Your task to perform on an android device: In the Office Suite Pro app, share a skill training document as a PDF attachment using Gmail.
Image 1: 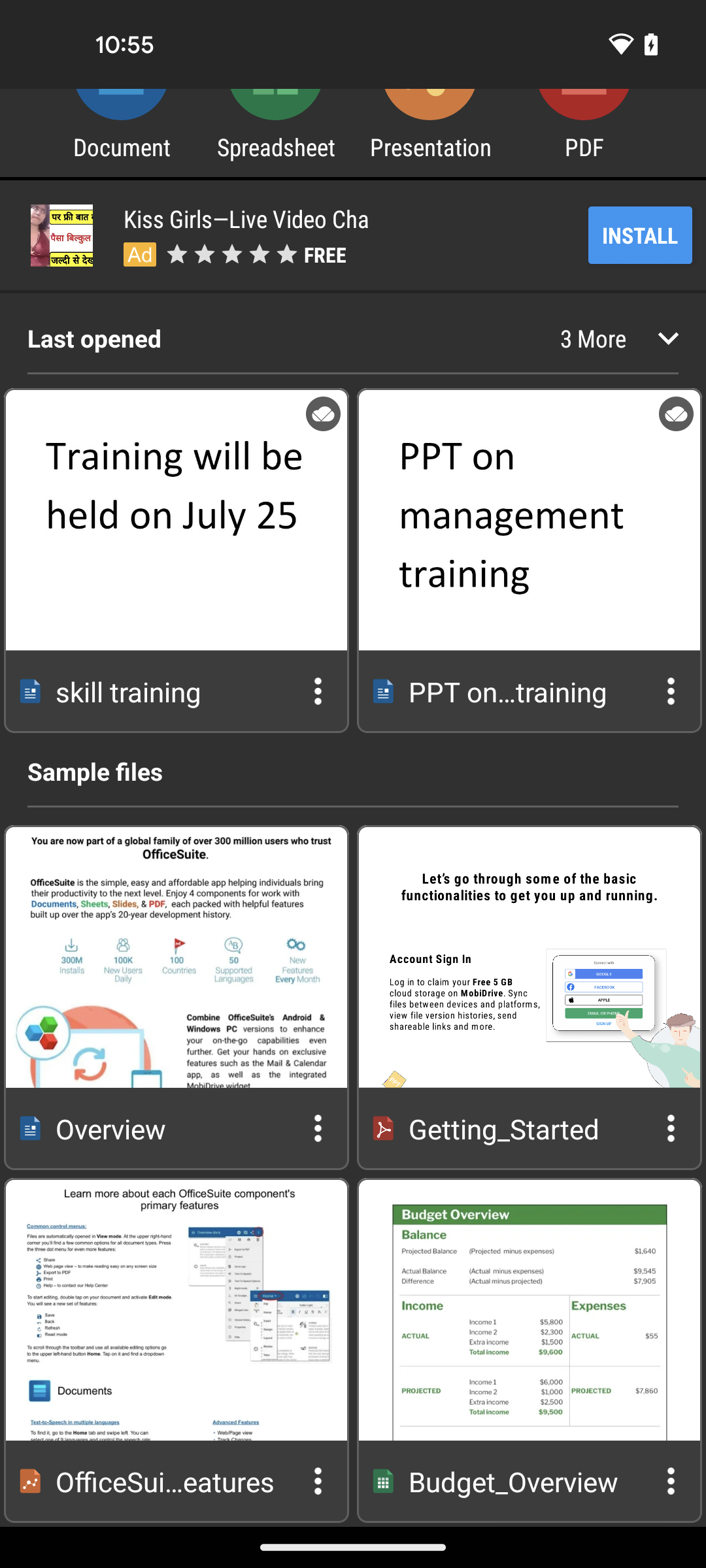
Click on three dots of skill training document
Step 1: click (317, 691)
Image 2: 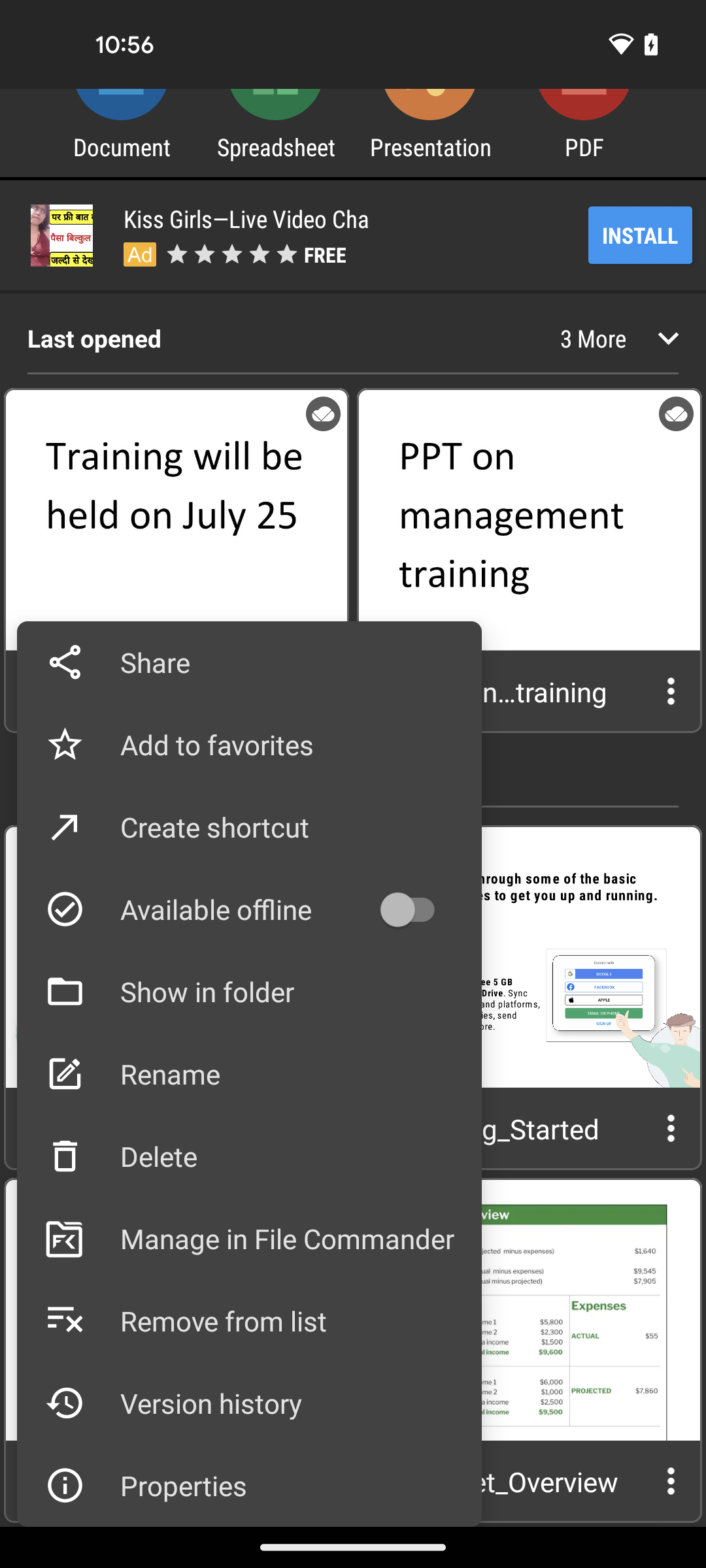
Click on the share option
Step 2: click (249, 662)
Image 3: 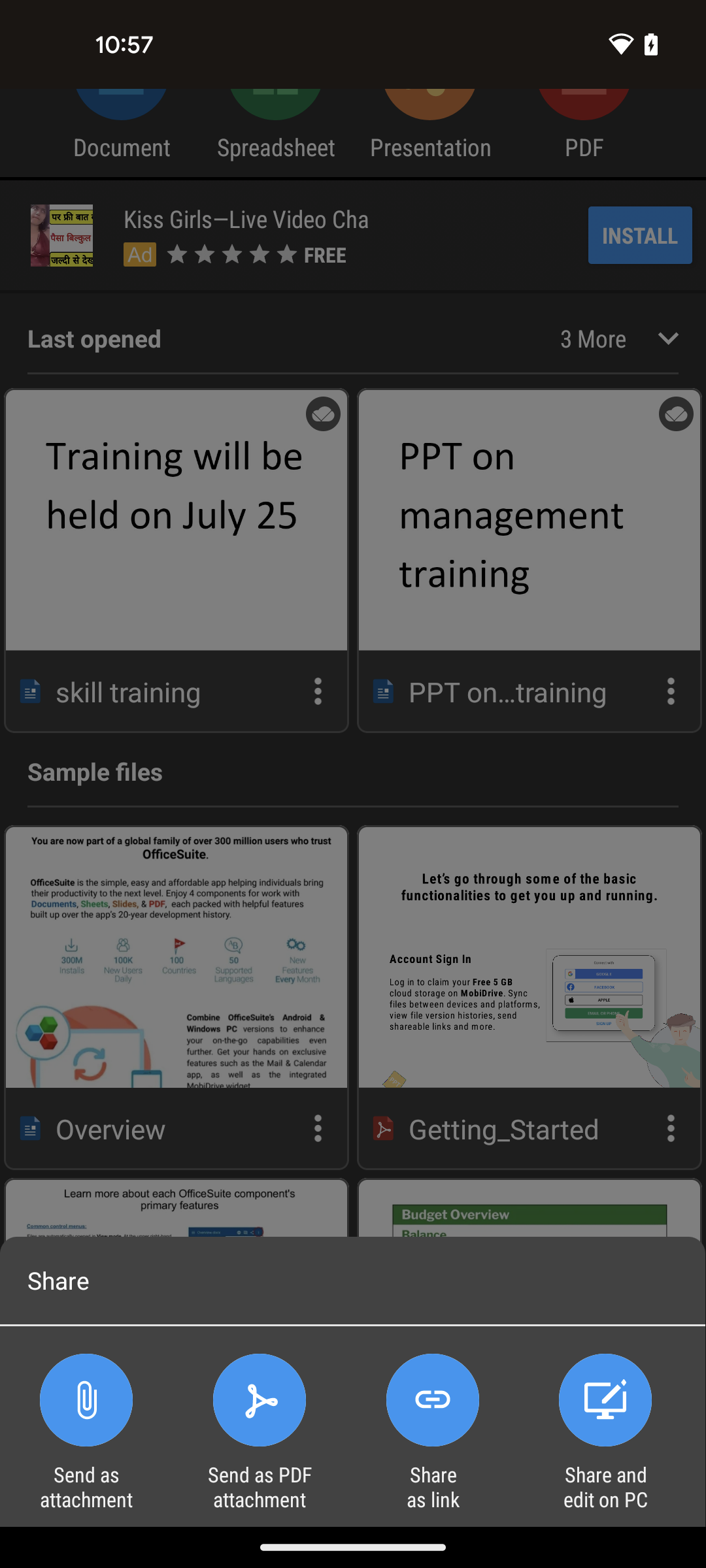
Tap on send as PDF attachment option
Step 3: click (260, 1400)
Image 4: 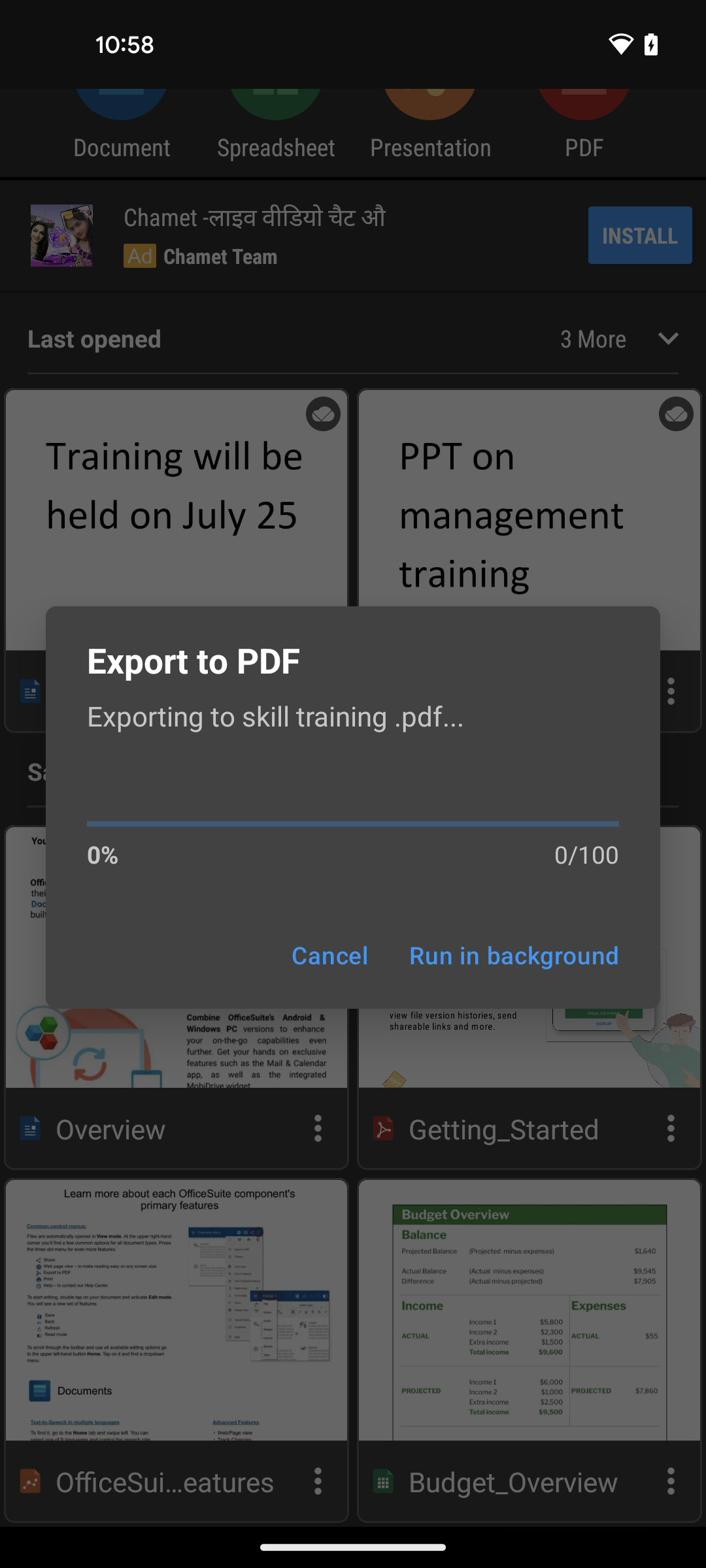
Tap on send as PDF attachment option
Step 4: wait
Image 5: 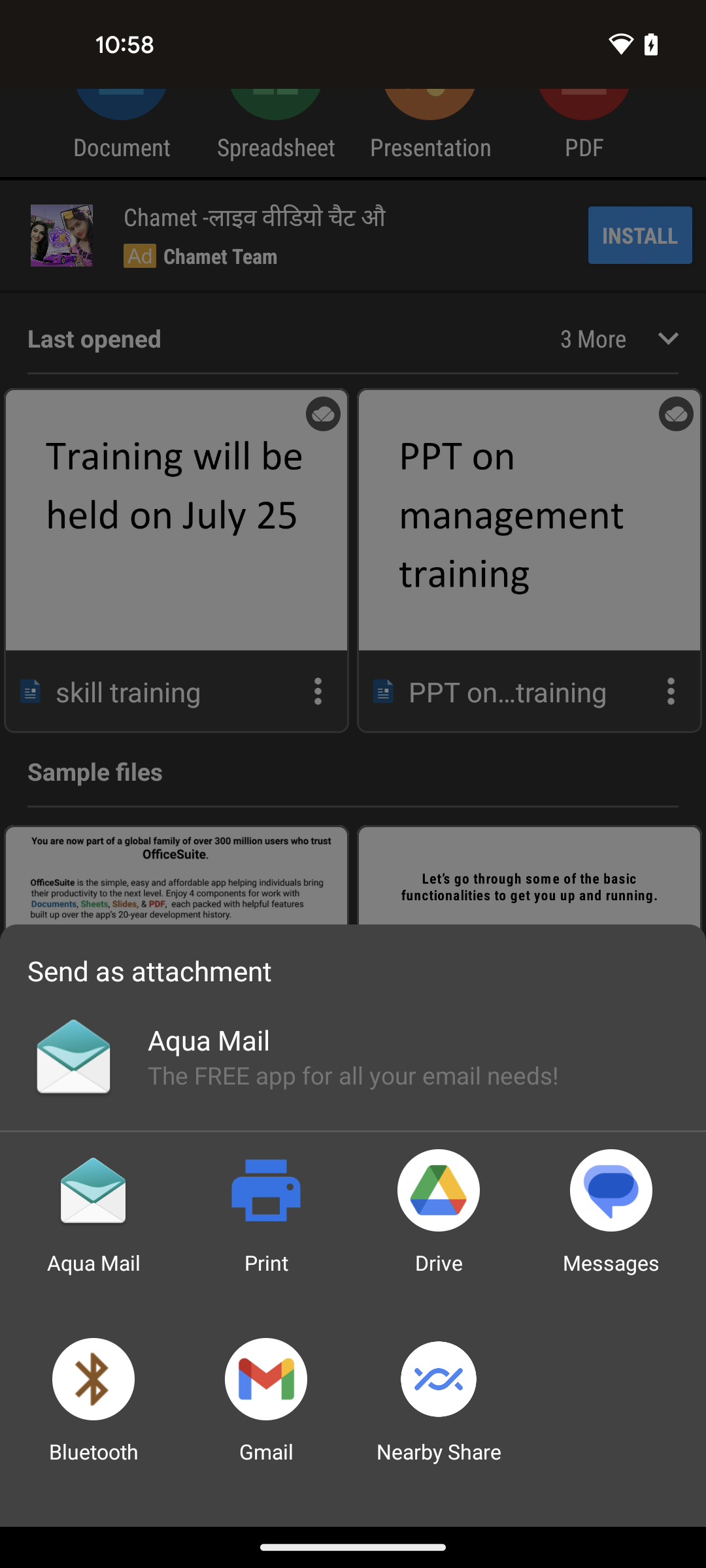
Select Gmail option to share the file
Step 5: click (266, 1379)
Image 6: 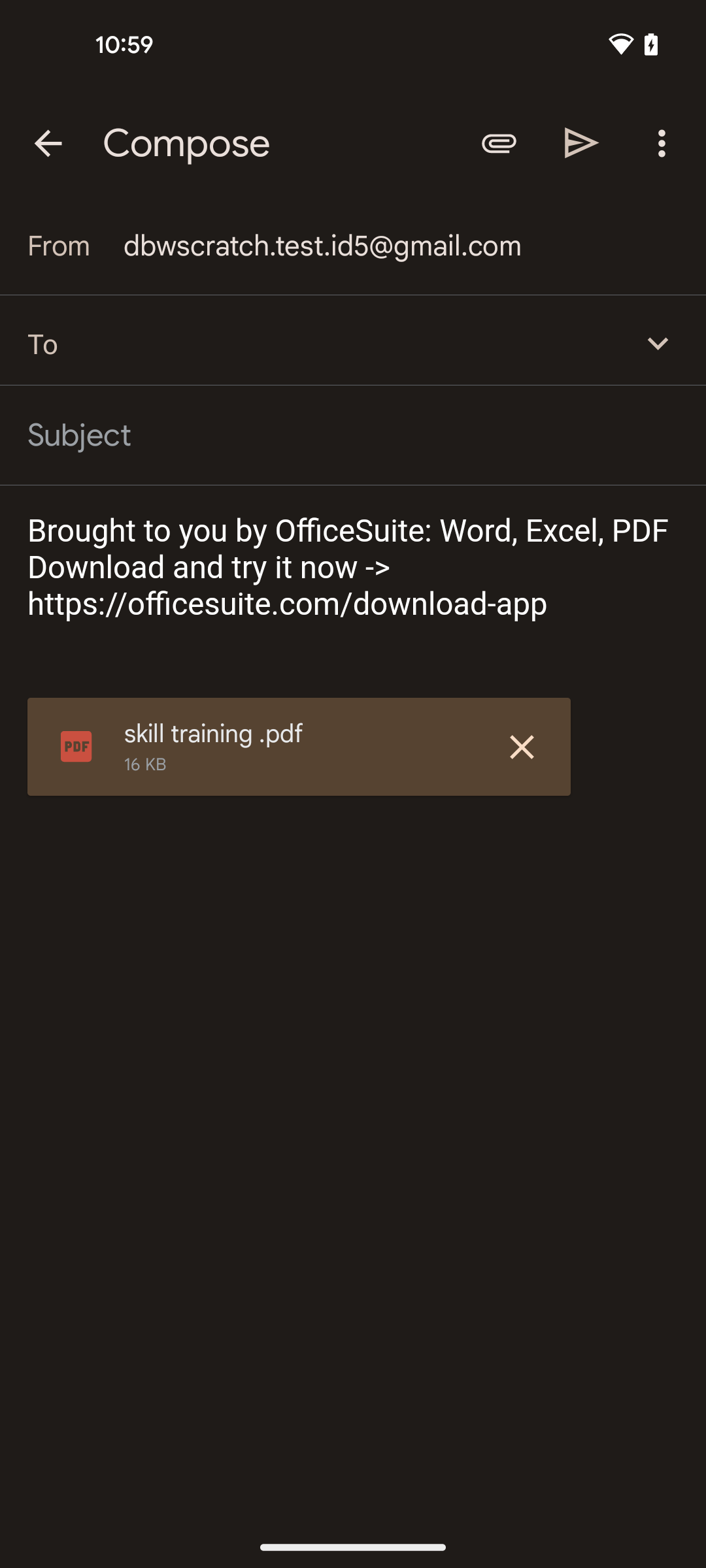
Search for dbwscratch.test.id10@gmail.com
Step 6: type "dbwscratch.test.id10@gmail.com"
Image 7: 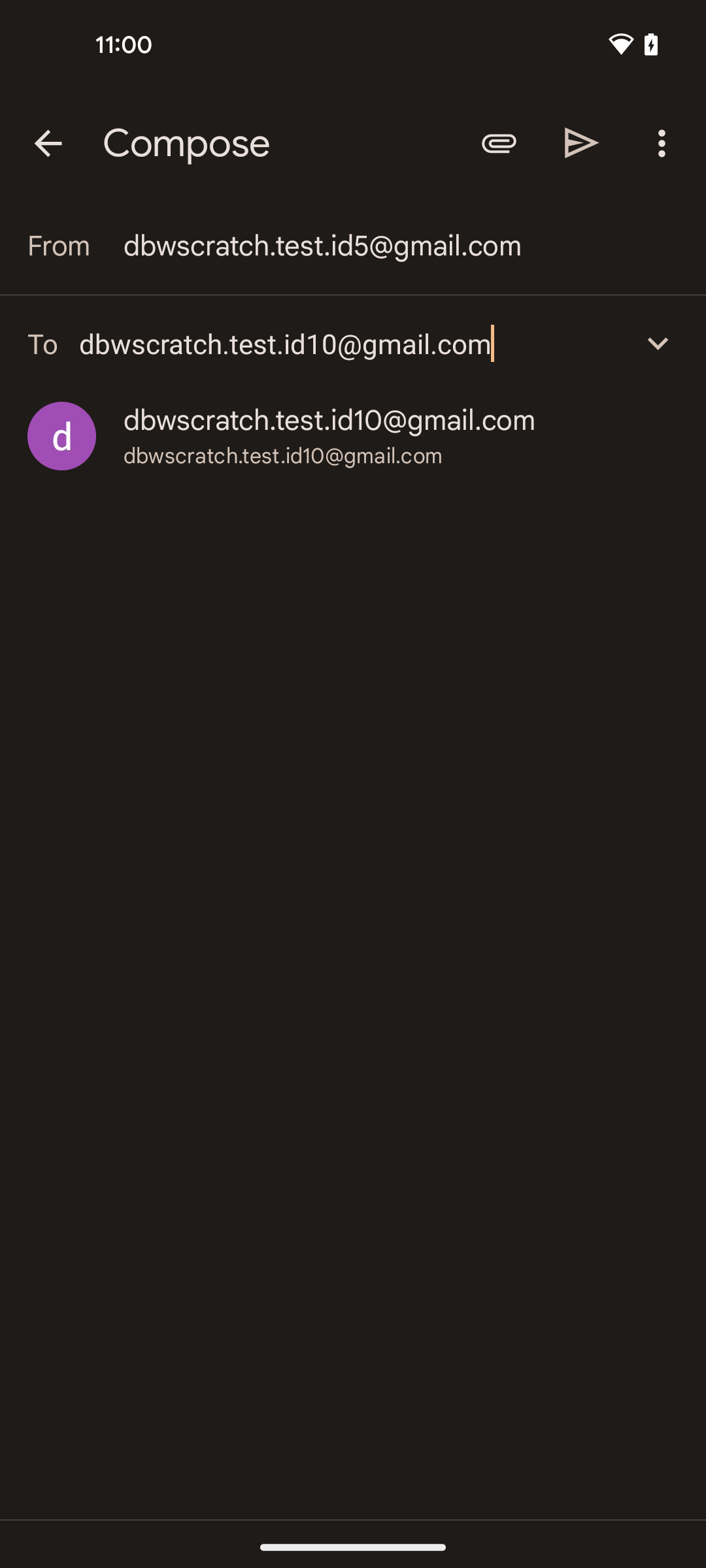
Click on the send icon at the top right corner of the screen
Step 7: click (582, 142)